Your task to perform on an android device: My old shoes are damaged and I'm planning to buy new casual shoes ,find a casual shoes for women on the Zara app
Image 0: 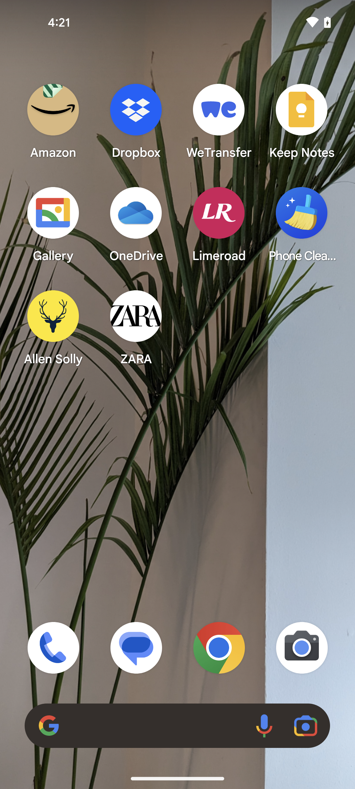
Open the zara app
Step 0: open app "ZARA"
Image 2: 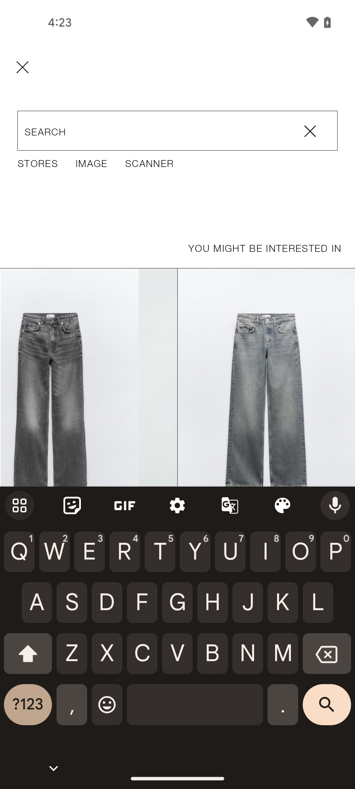
Search the casual shoes for women
Step 2: type "casual shoes for women"
Image 3: 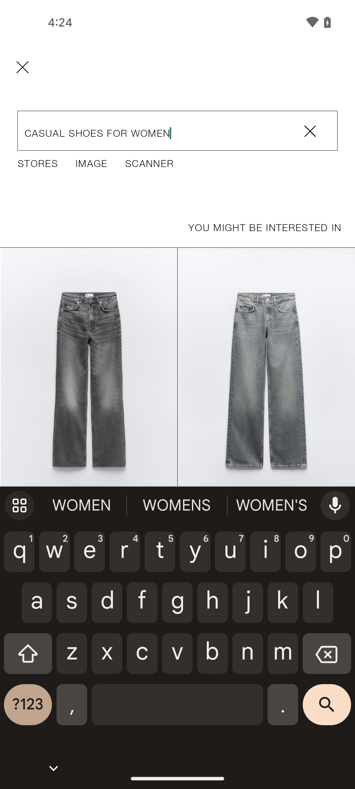
Tap on the search button at the bottom right corner of the screen
Step 3: click (327, 709)